Your task to perform on an android device: I use the shopclues app to look for shoes with a shoe size of 9.
Image 0: 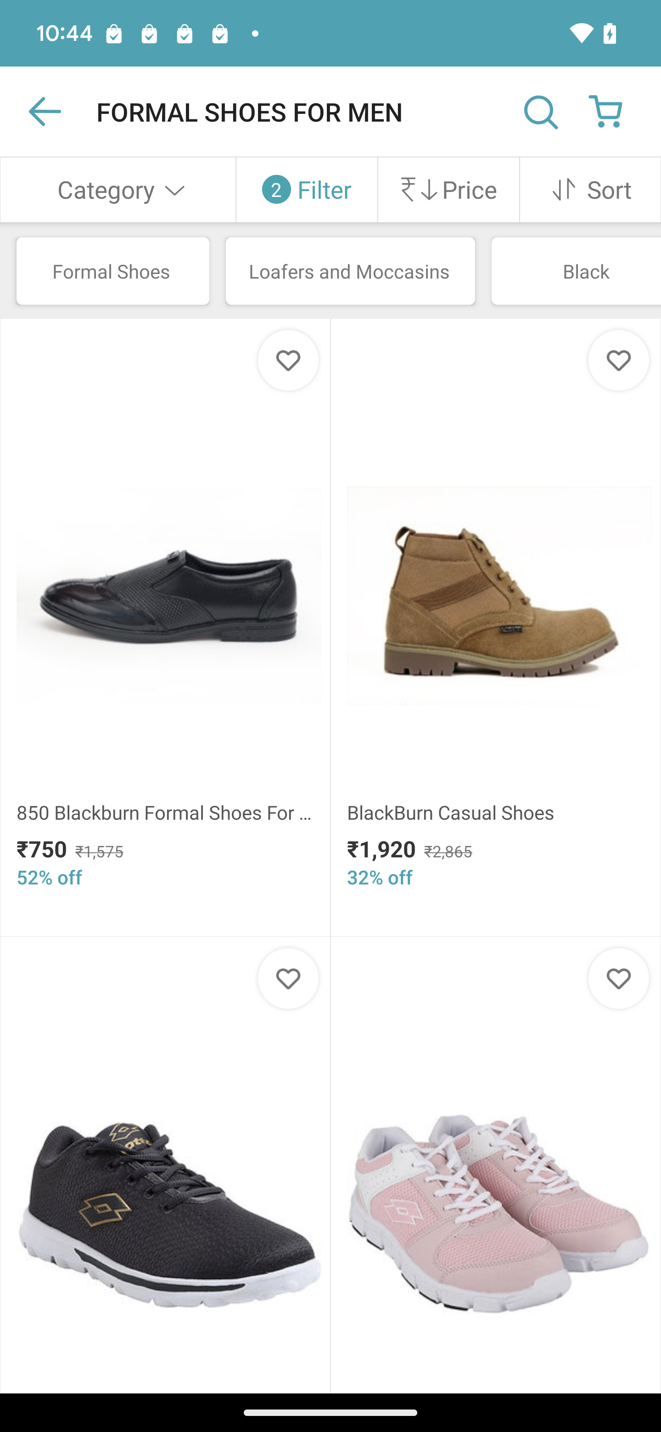
Click on the filter button
Step 0: click (324, 189)
Image 1: 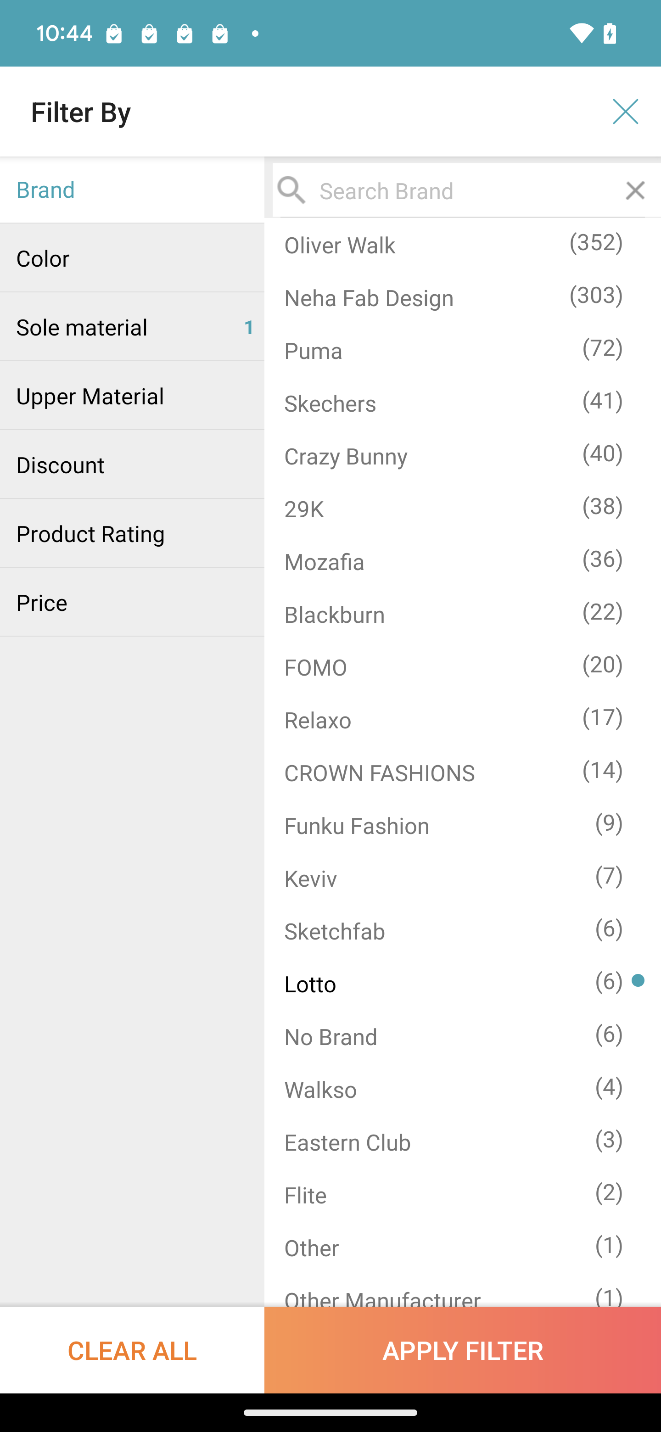
Go back to the previous page
Step 1: press back button
Image 2: 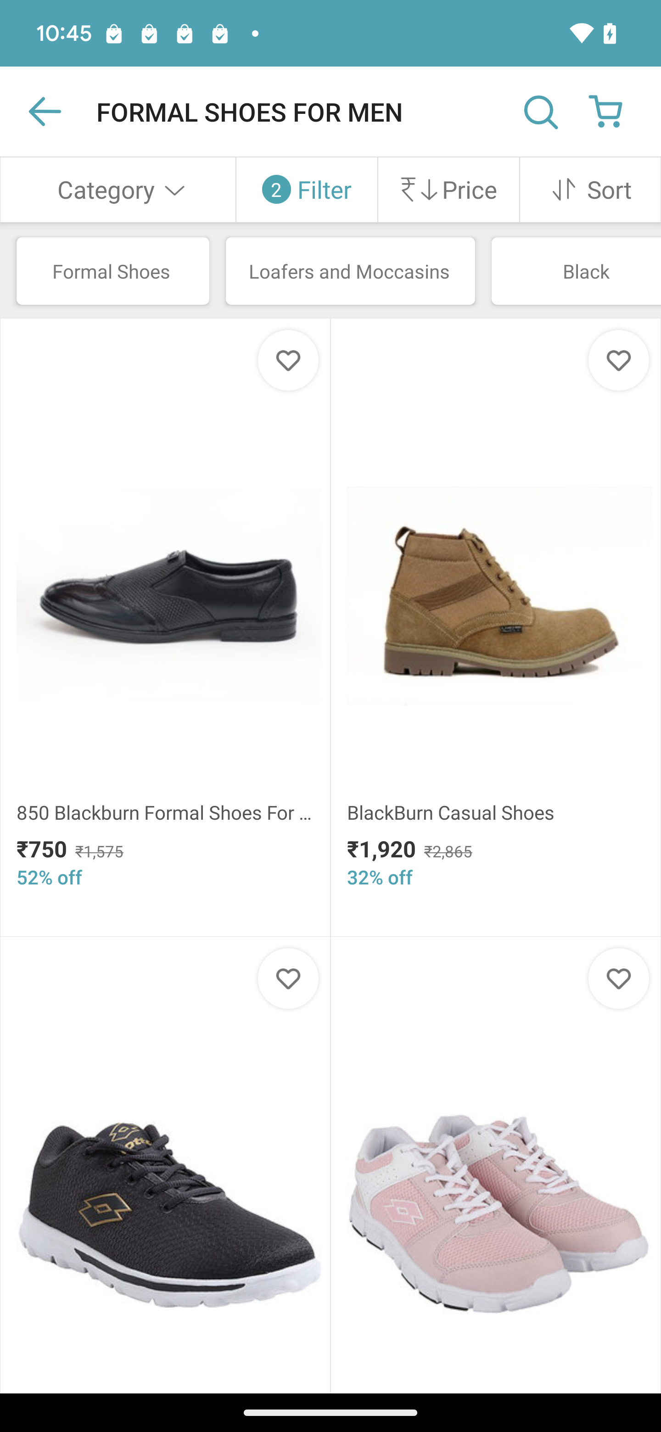
Click on the 850 blackburn shoes
Step 2: click (169, 596)
Image 3: 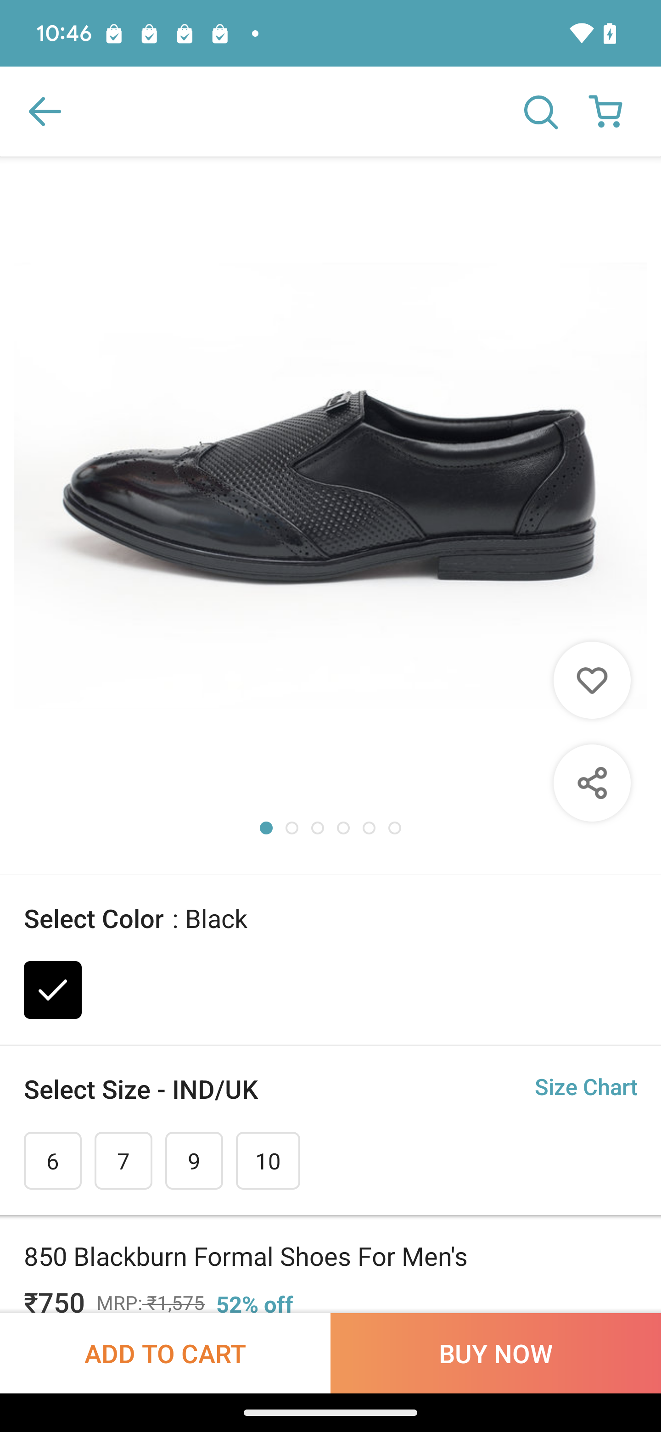
Click on the 9 number size
Step 3: click (131, 1260)